Your task to perform on an android device: I want to participate in the Ultimate frisbee tournament happening in the office, but I left with no cleats. Search for cleats in the eBay app.
Image 0: 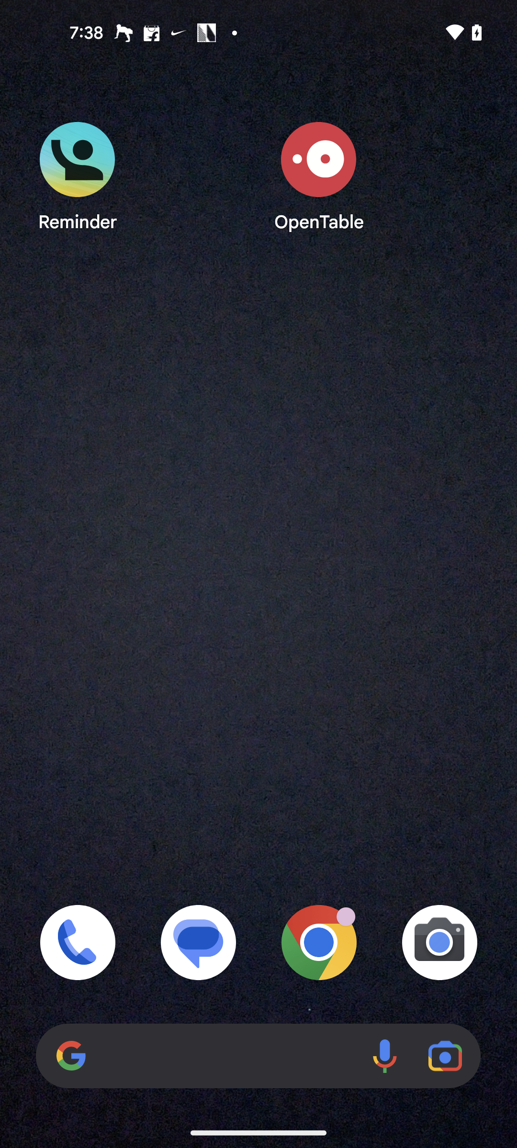
Launch the eBay app
Step 0: open app "eBay"
Image 1: 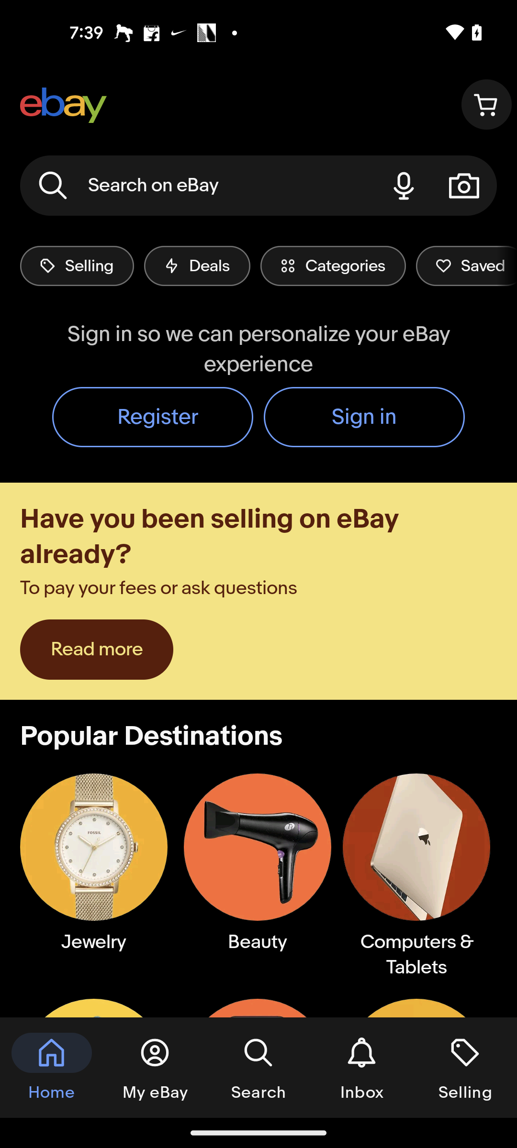
Go to the search bar at the top of the screen
Step 1: click (198, 186)
Image 2: 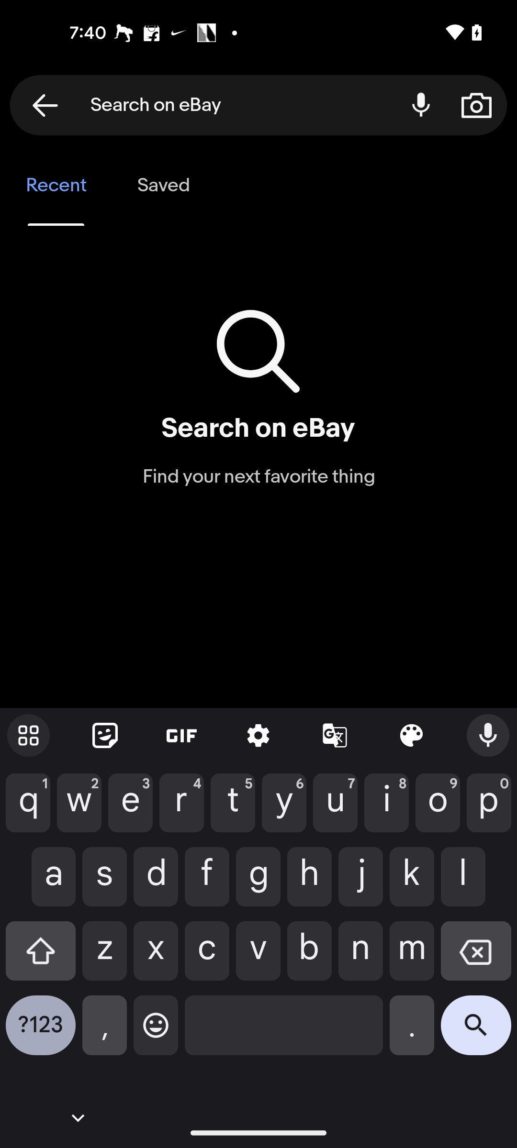
Type Cleats in the search bar
Step 2: type "Cleats"
Image 3: 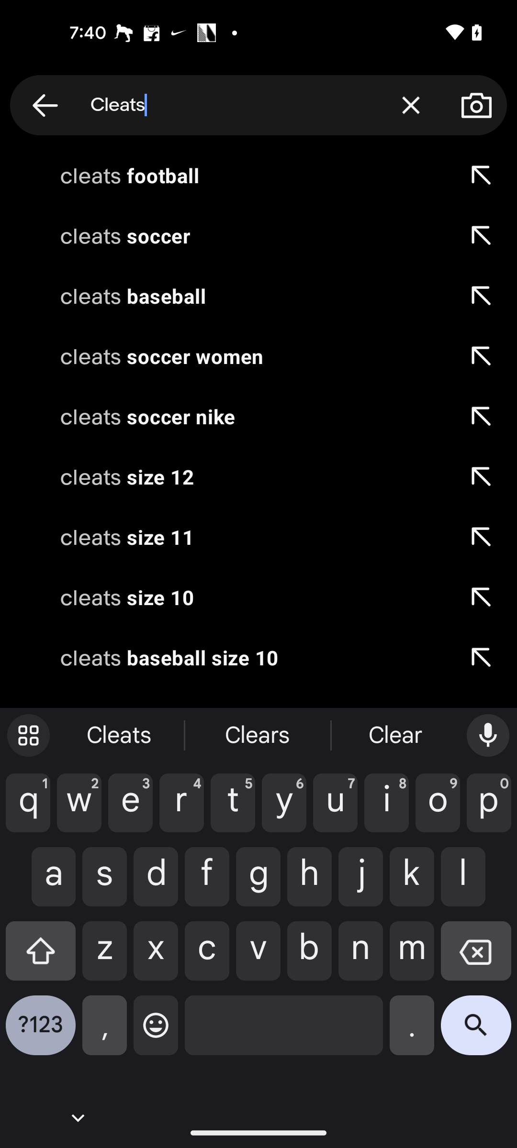
Click on the search button in the keyboard
Step 3: click (476, 1032)